Your task to perform on an android device: Open the vocab.com dictionary app and look up the multiple definitions of rampant.
Image 0: 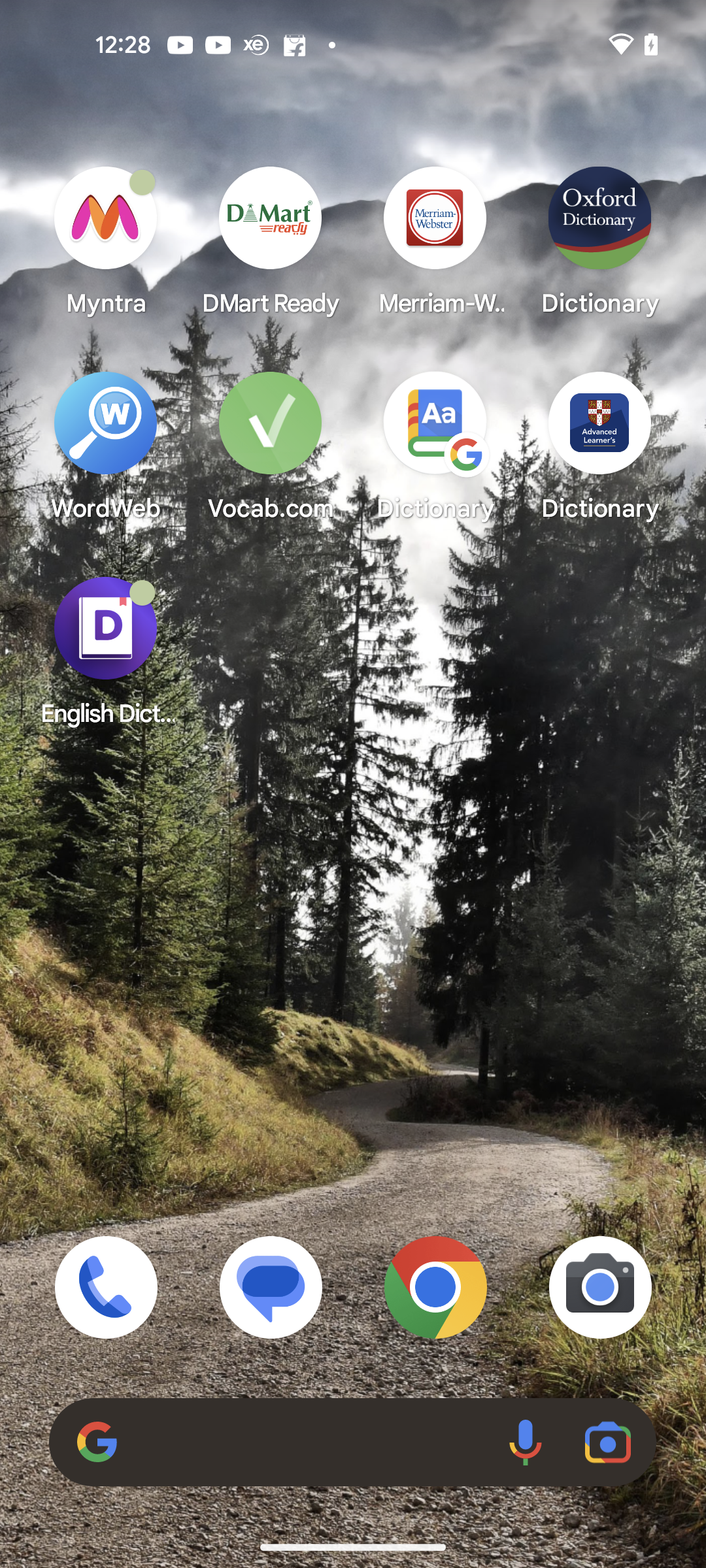
Open the vocab.com app.
Step 0: open app "Vocab.com"
Image 1: 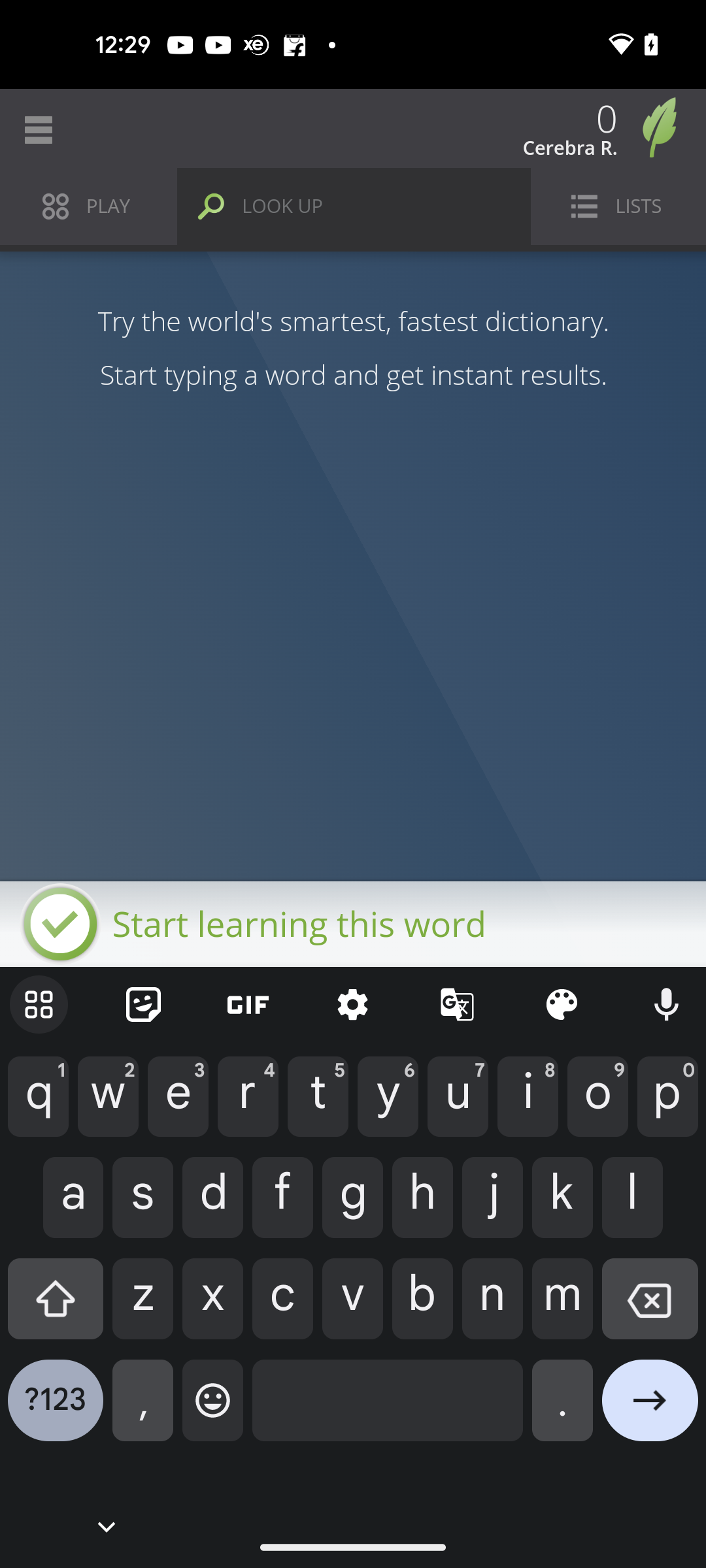
On the search bar type rampant
Step 1: type "rampant"
Image 2: 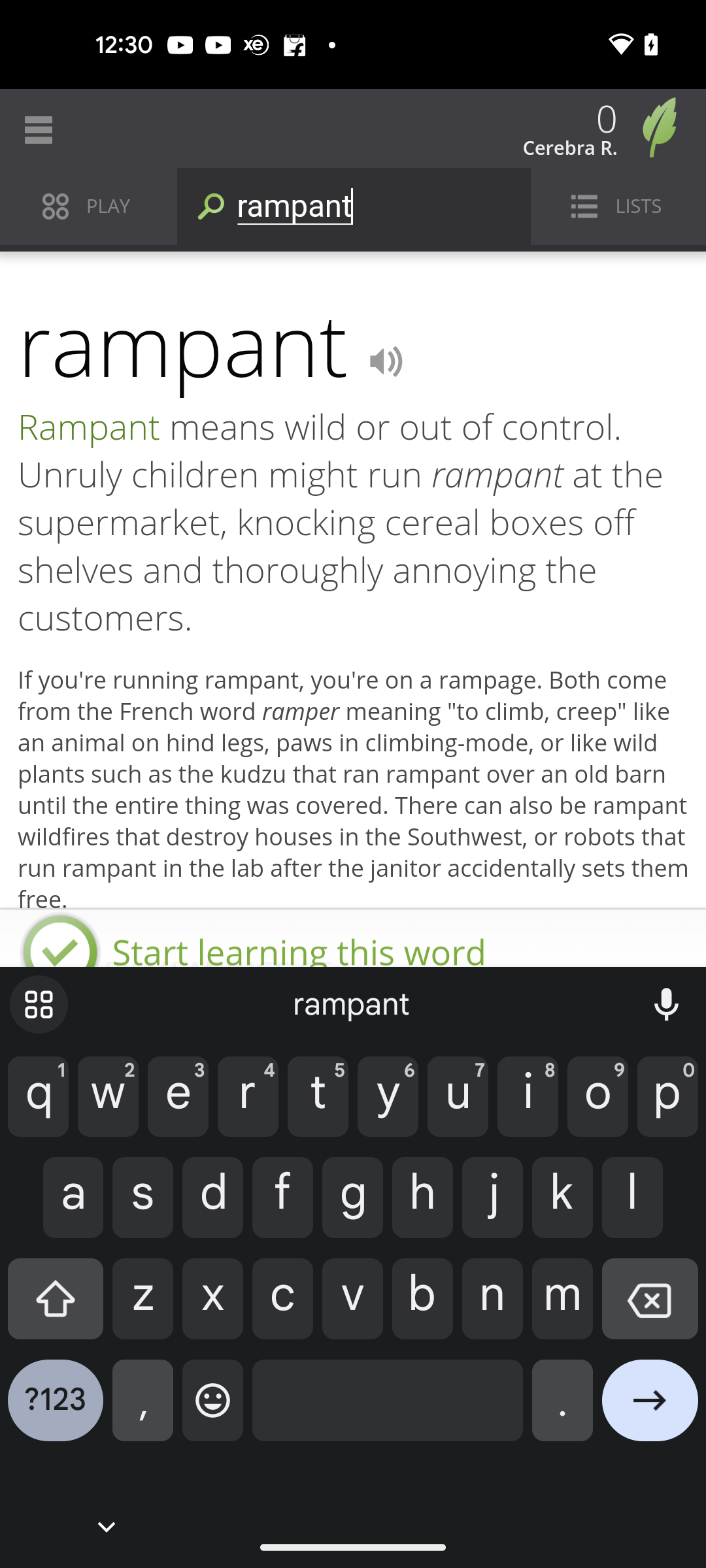
click on the arrow at the bottom right of the screen.
Step 2: click (650, 1410)